Your task to perform on an android device:  Open the Avia Weather app, Configure the current location in the app
Image 0: 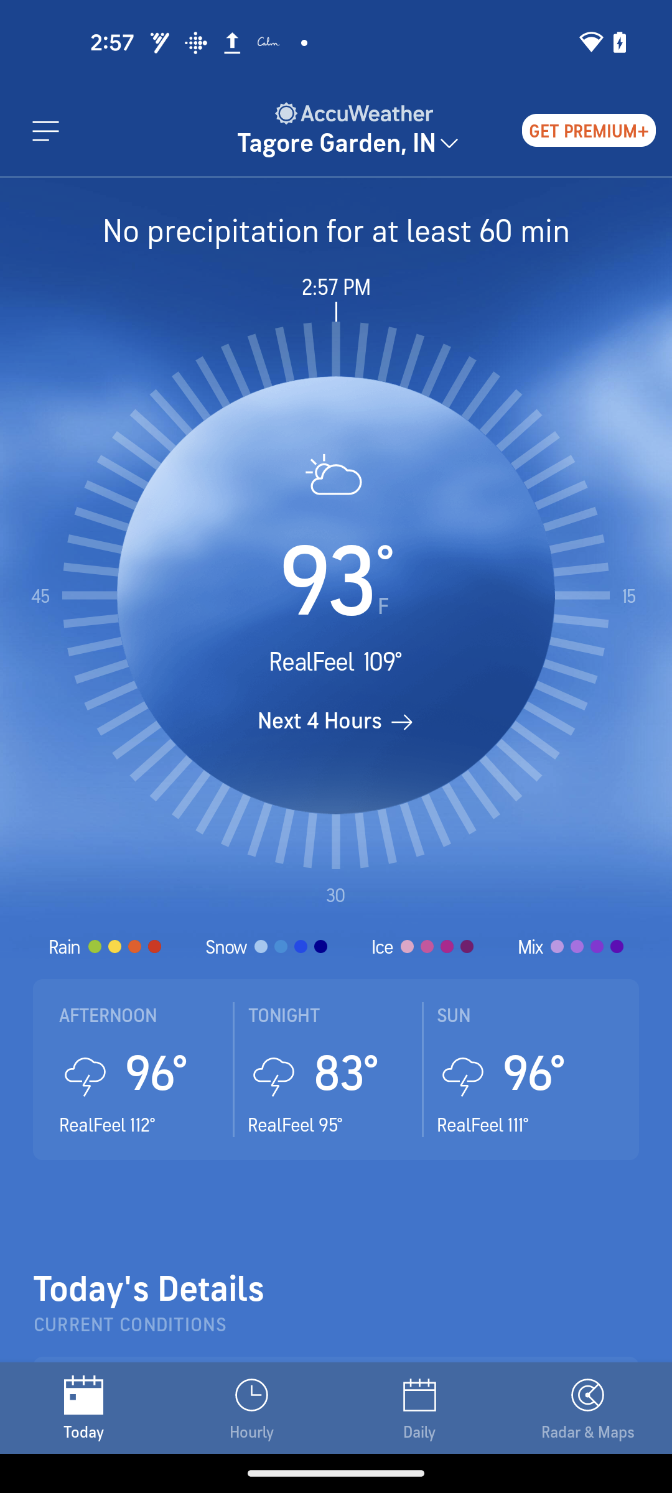
Open the Avia Weather app
Step 0: open app "Avia Weather"
Image 1: 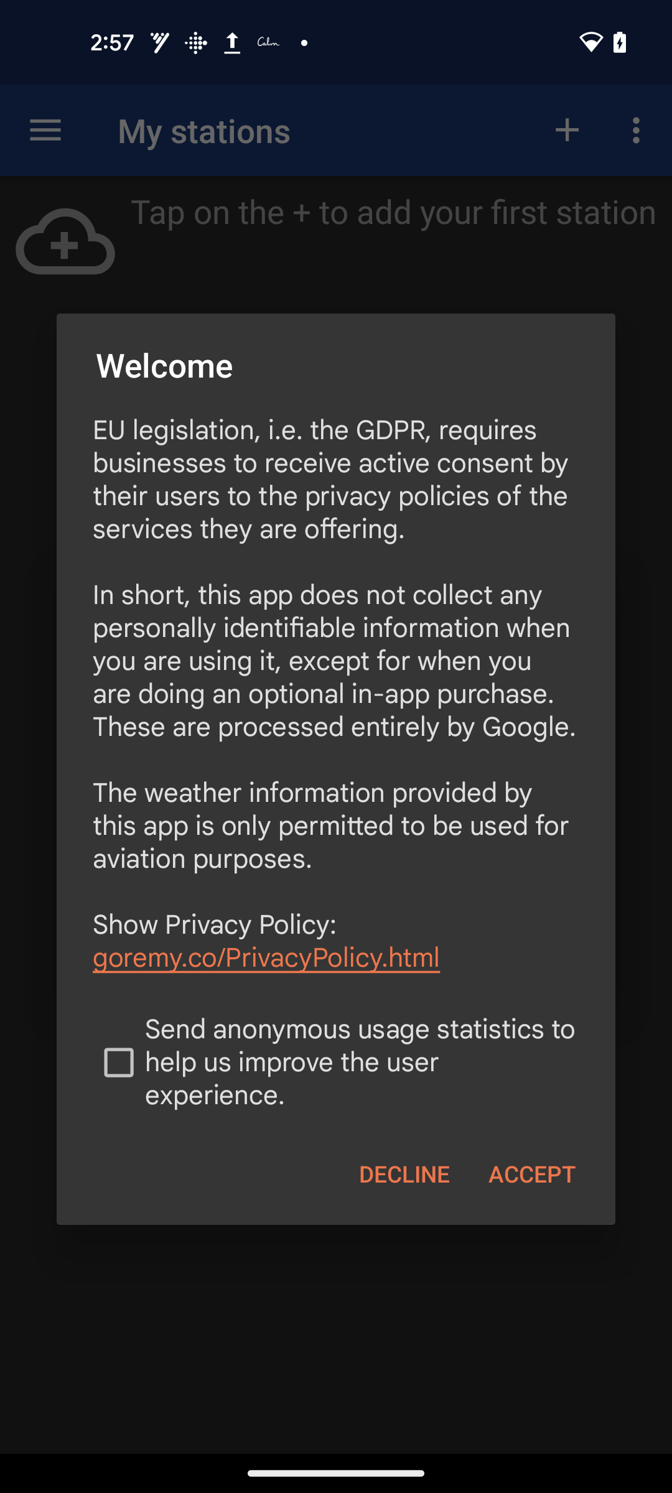
Click on the box to accept the Privacy Policy
Step 1: click (336, 1063)
Image 3: 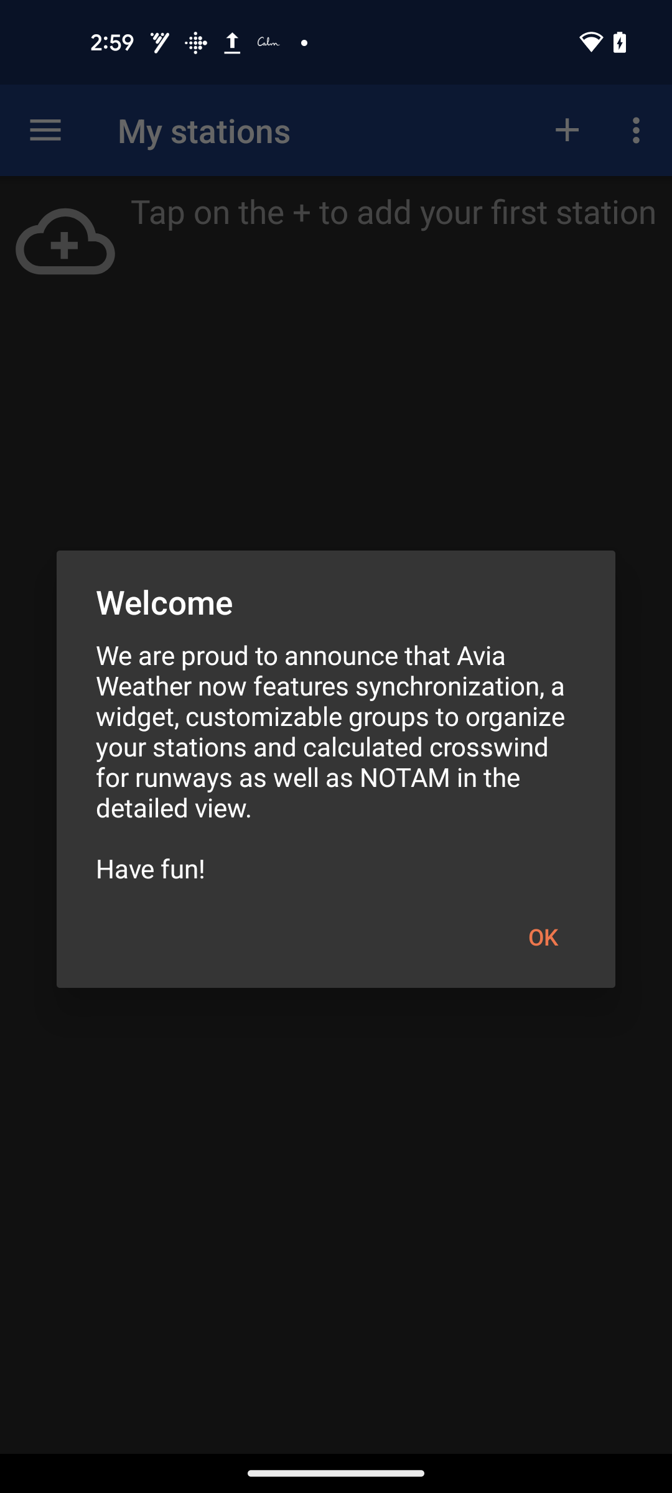
Click on the OK
Step 3: click (543, 936)
Image 4: 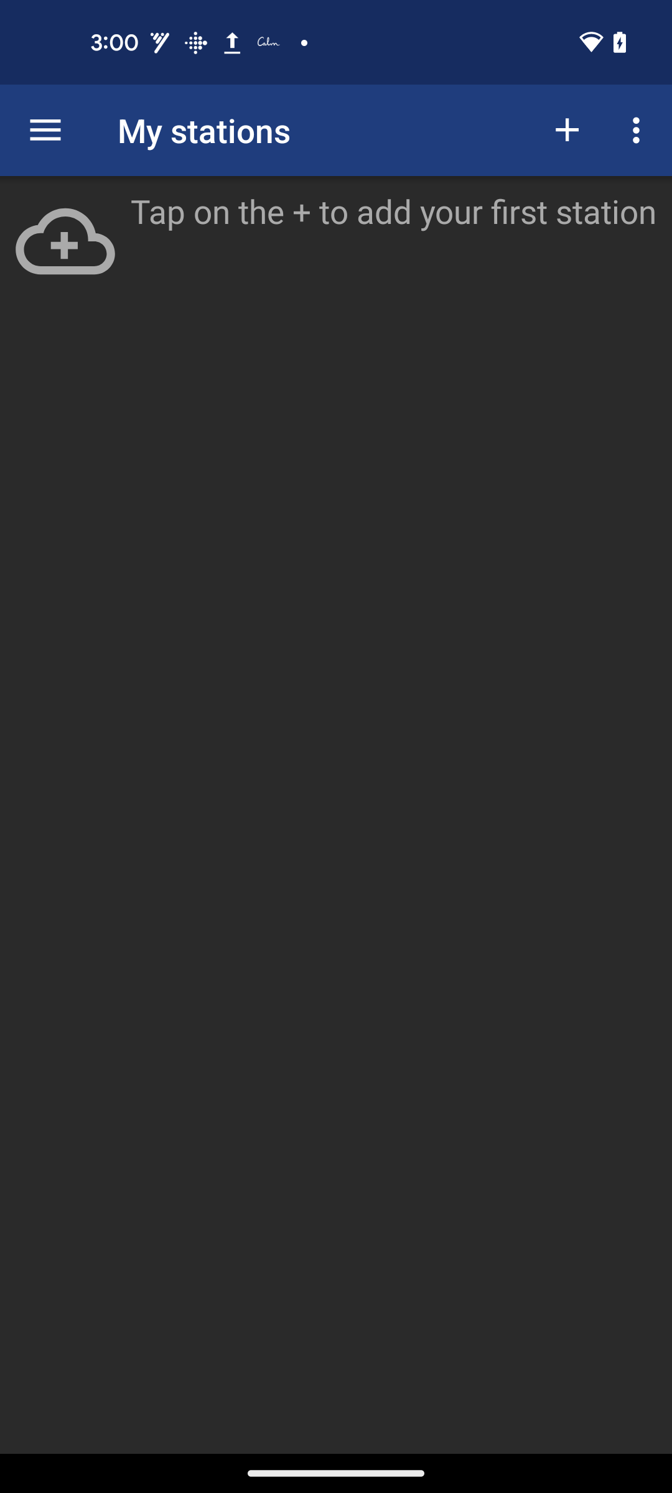
Click on the Plus icon at the top right of the screen
Step 4: click (567, 130)
Image 5: 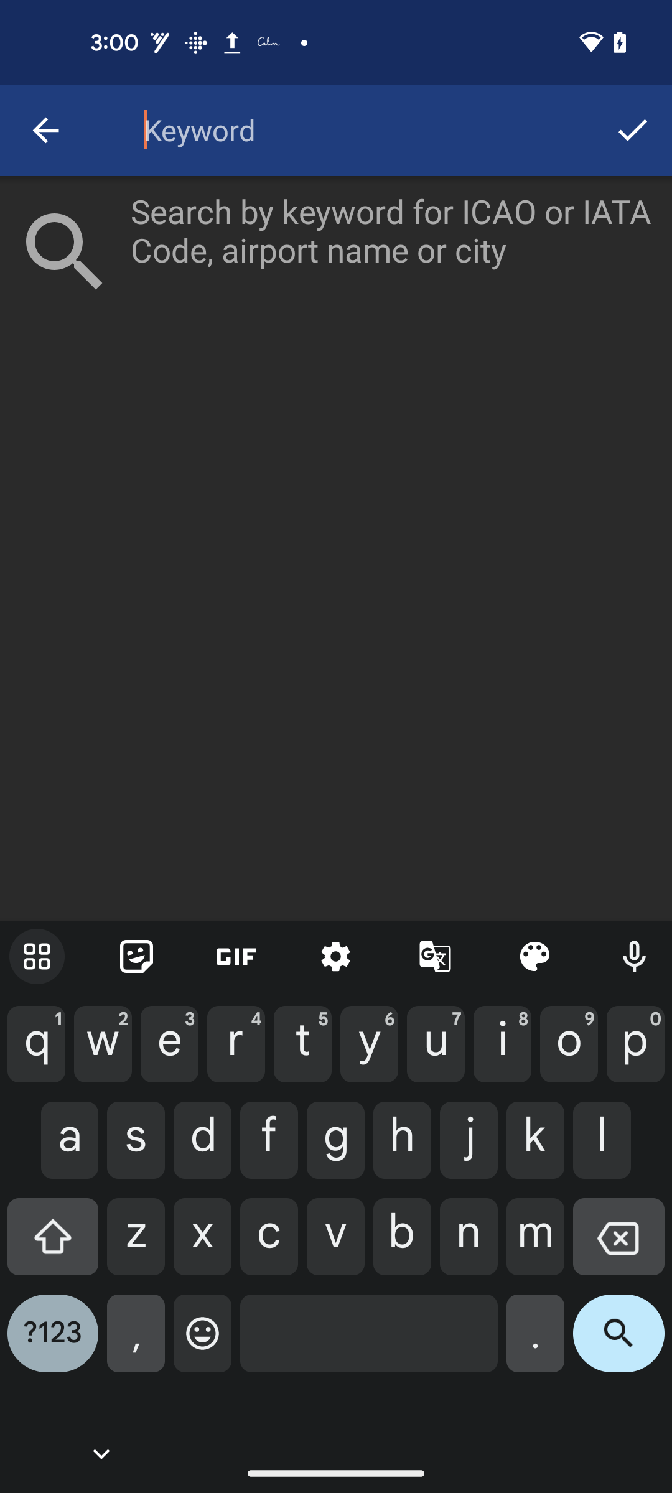
Type New Delhi
Step 5: type "New Delhi"
Image 6: 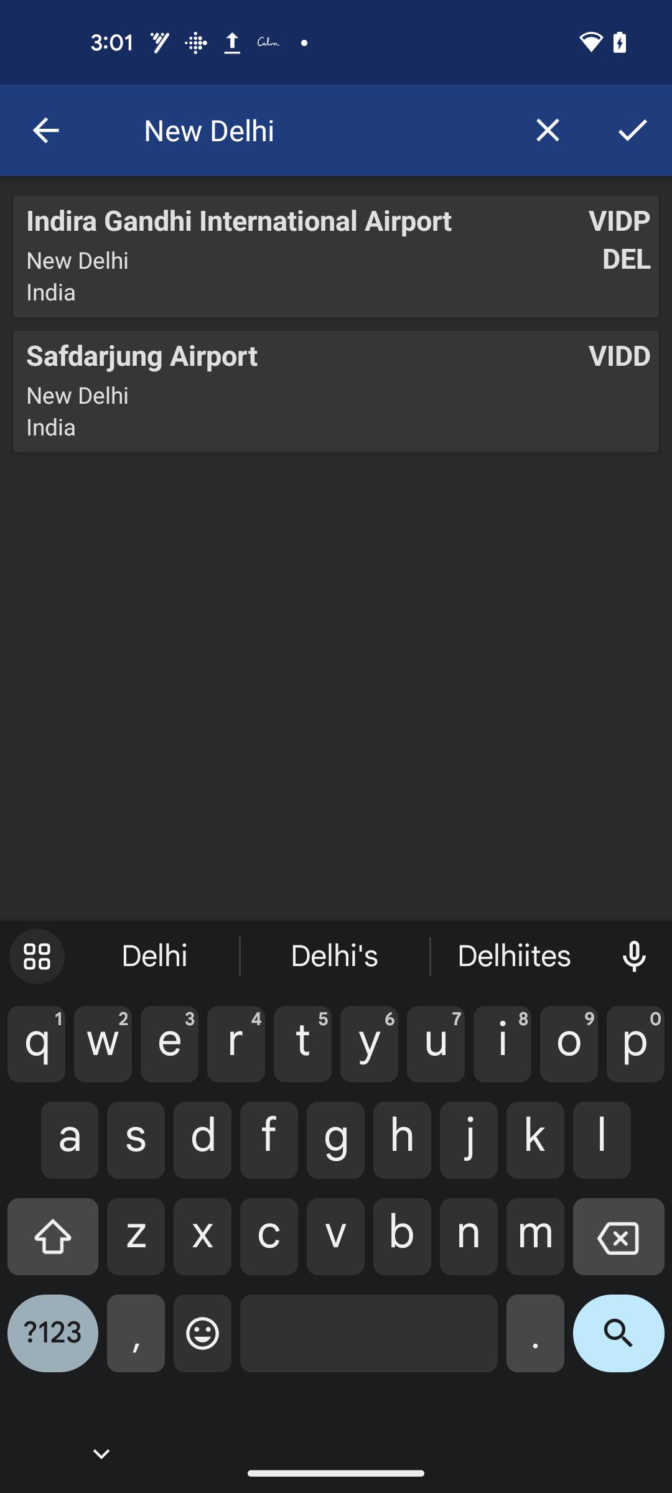
Click on the First search result
Step 6: click (301, 220)
Image 7: 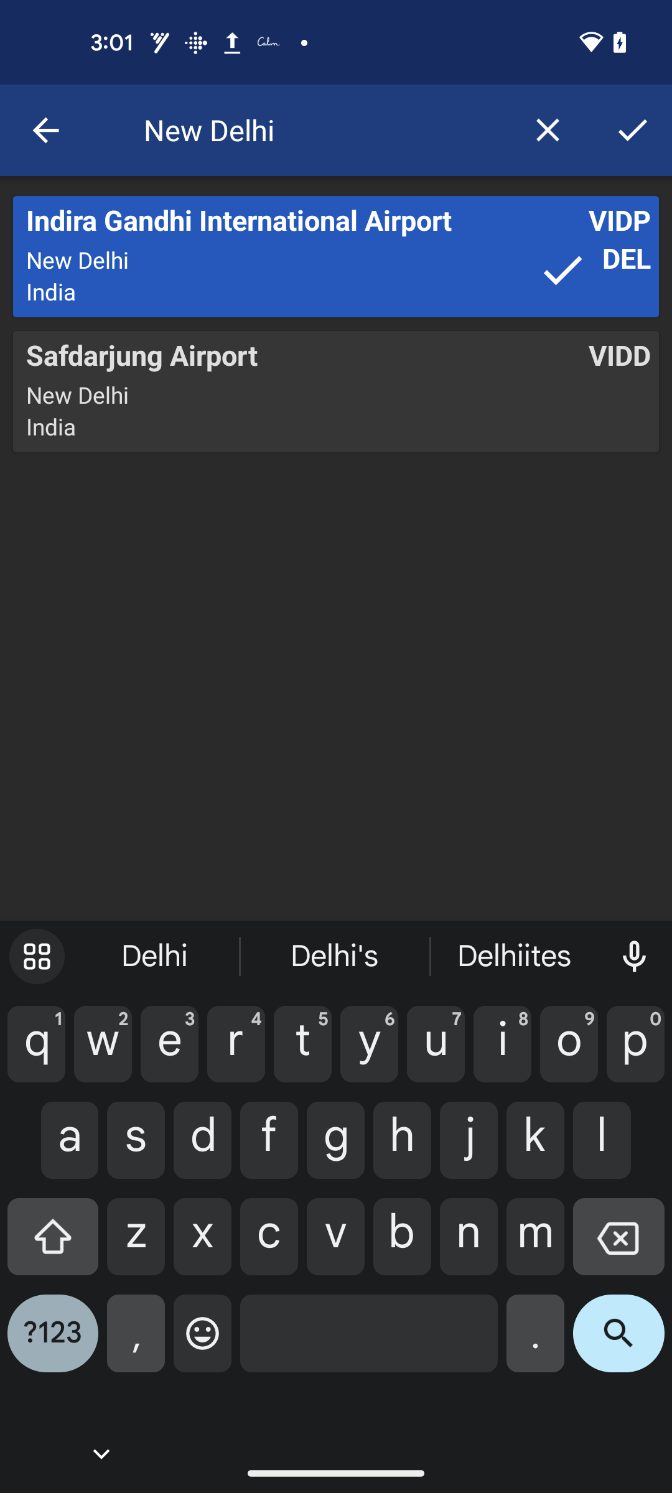
Click on the check icon at the top right corner of the screen
Step 7: click (632, 130)